Your task to perform on an android device: Open the competitive Exam event and set the notification 1 minute before
Image 0: 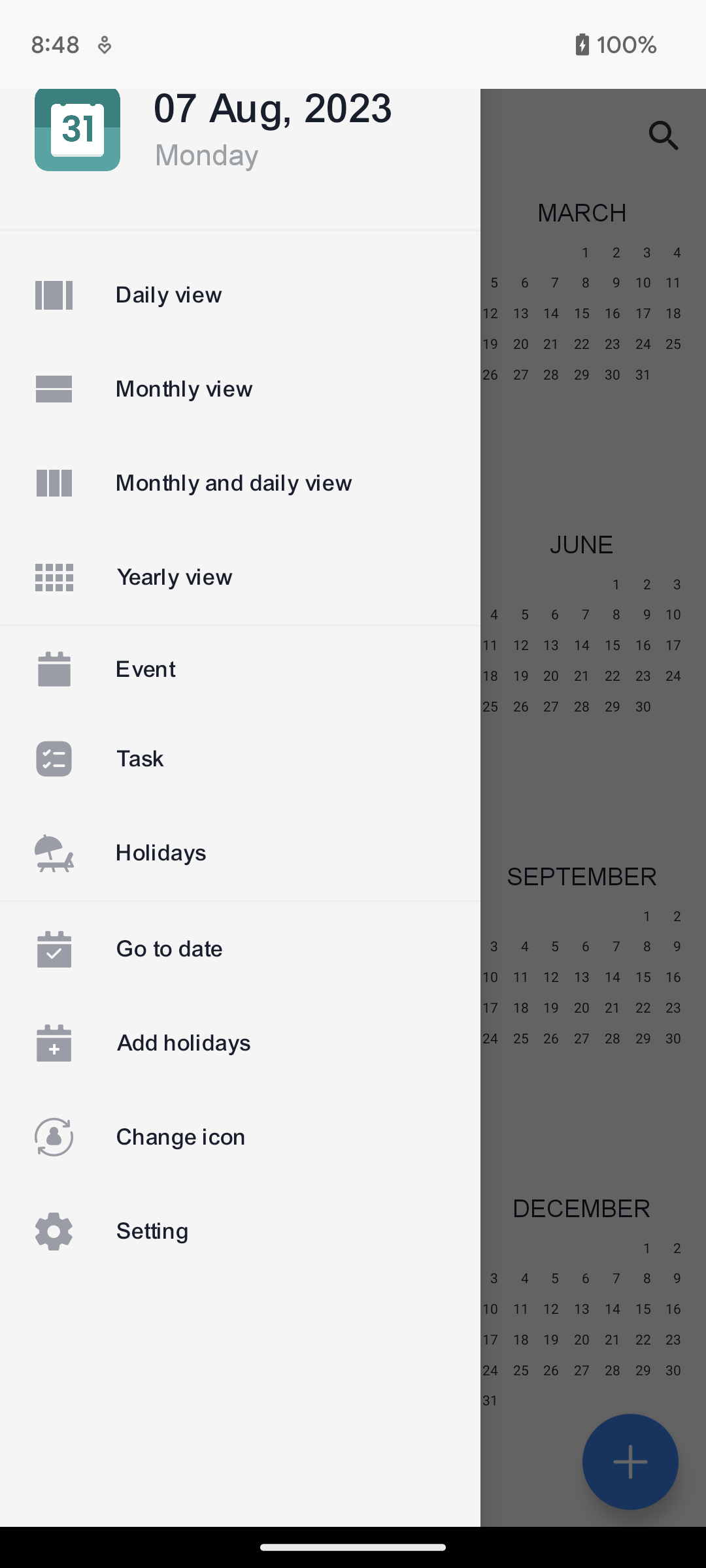
Click on the Event section to view the competitive exam event
Step 0: click (299, 669)
Image 2: 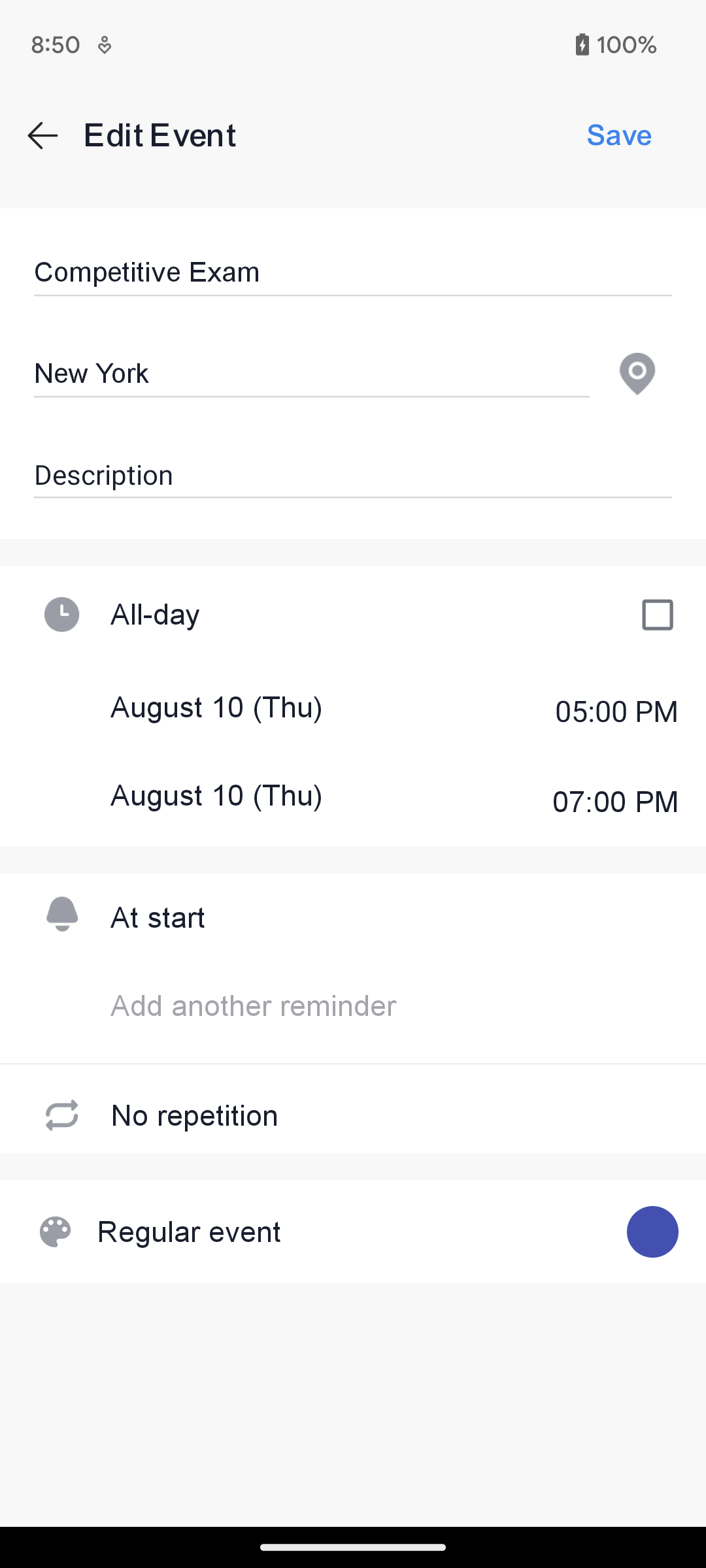
Click on the at start in the notification sectionn
Step 2: click (408, 917)
Image 3: 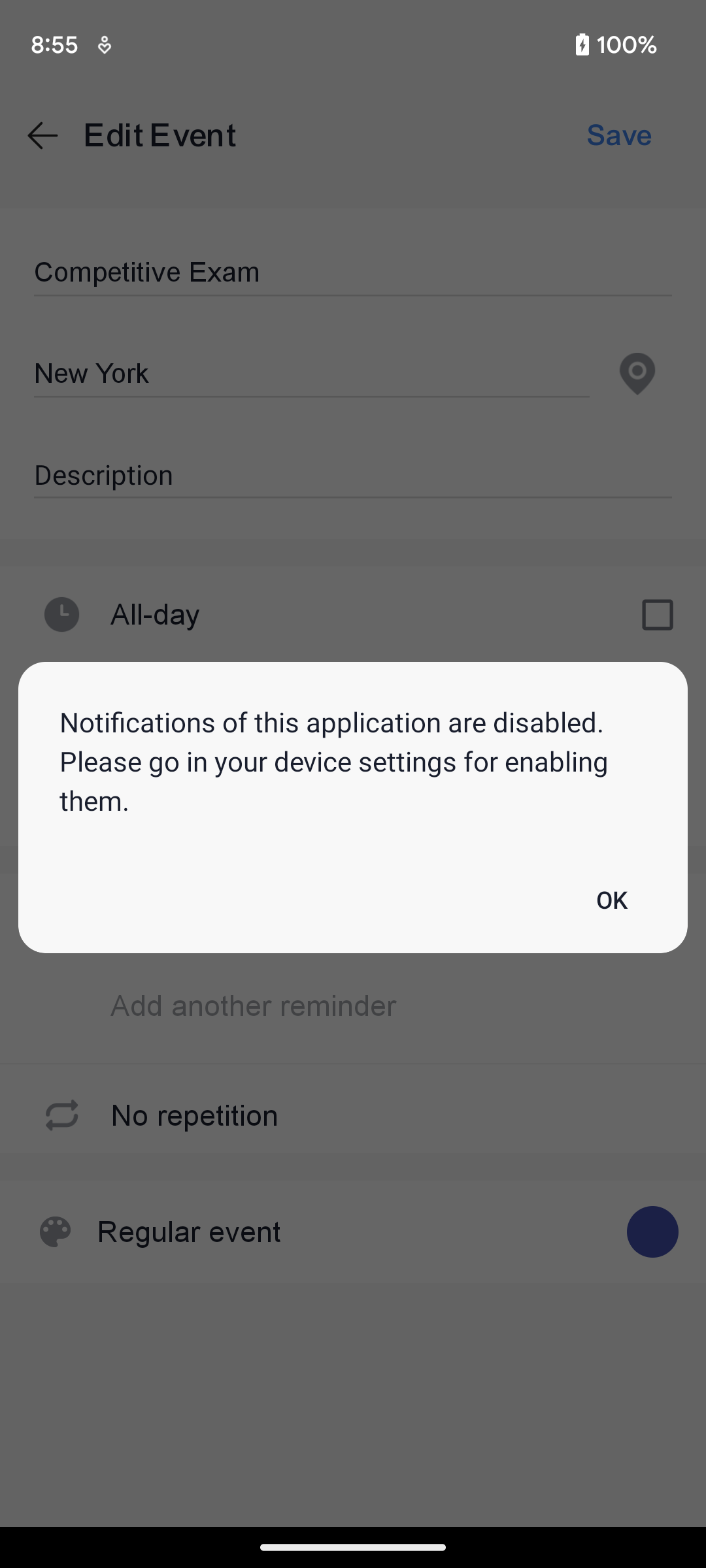
Click on the OK button 
Step 3: click (611, 900)
Image 4: 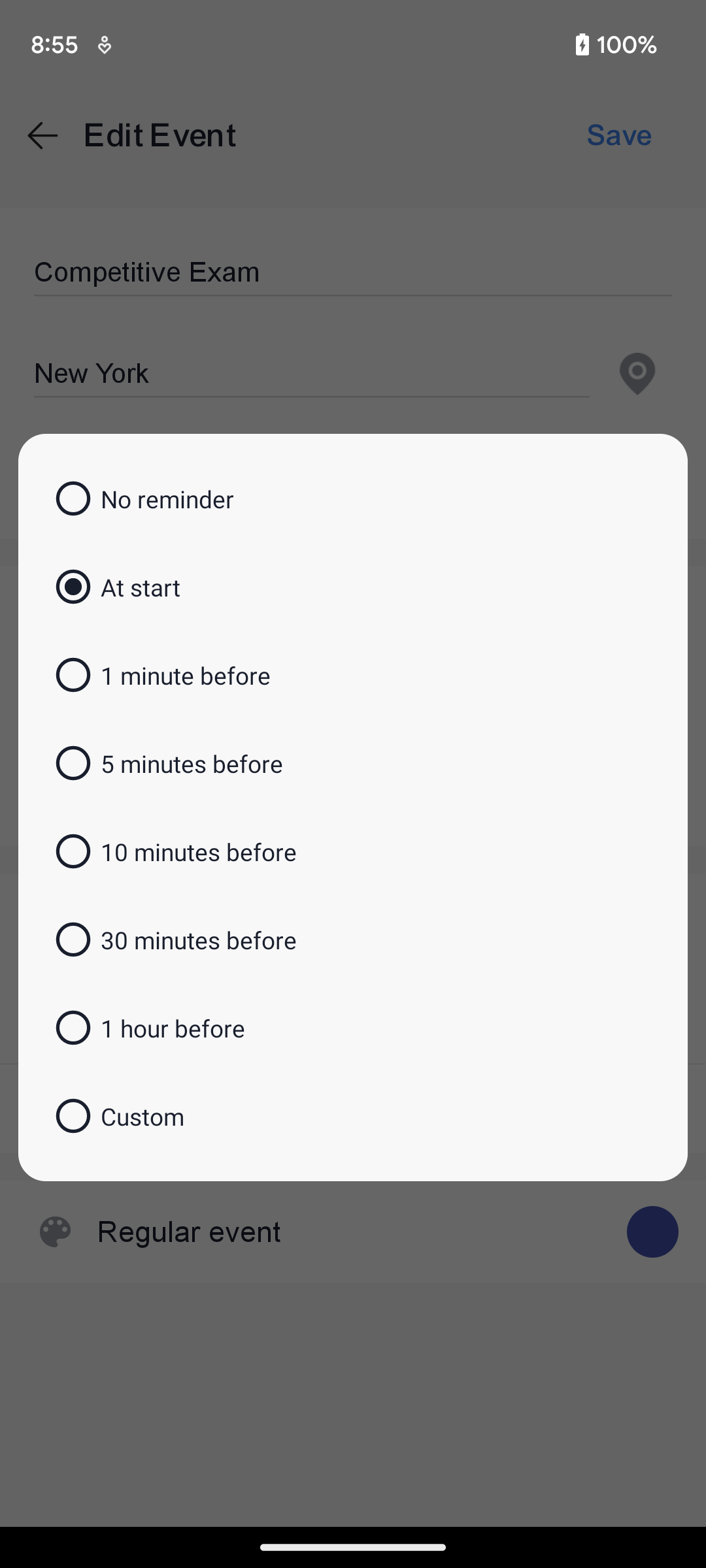
Select the 1 minute before option
Step 4: click (353, 675)